Your task to perform on an android device: Add a friction-powered push-and-go dumper truck for kids to the cart on the Jollee app.
Image 0: 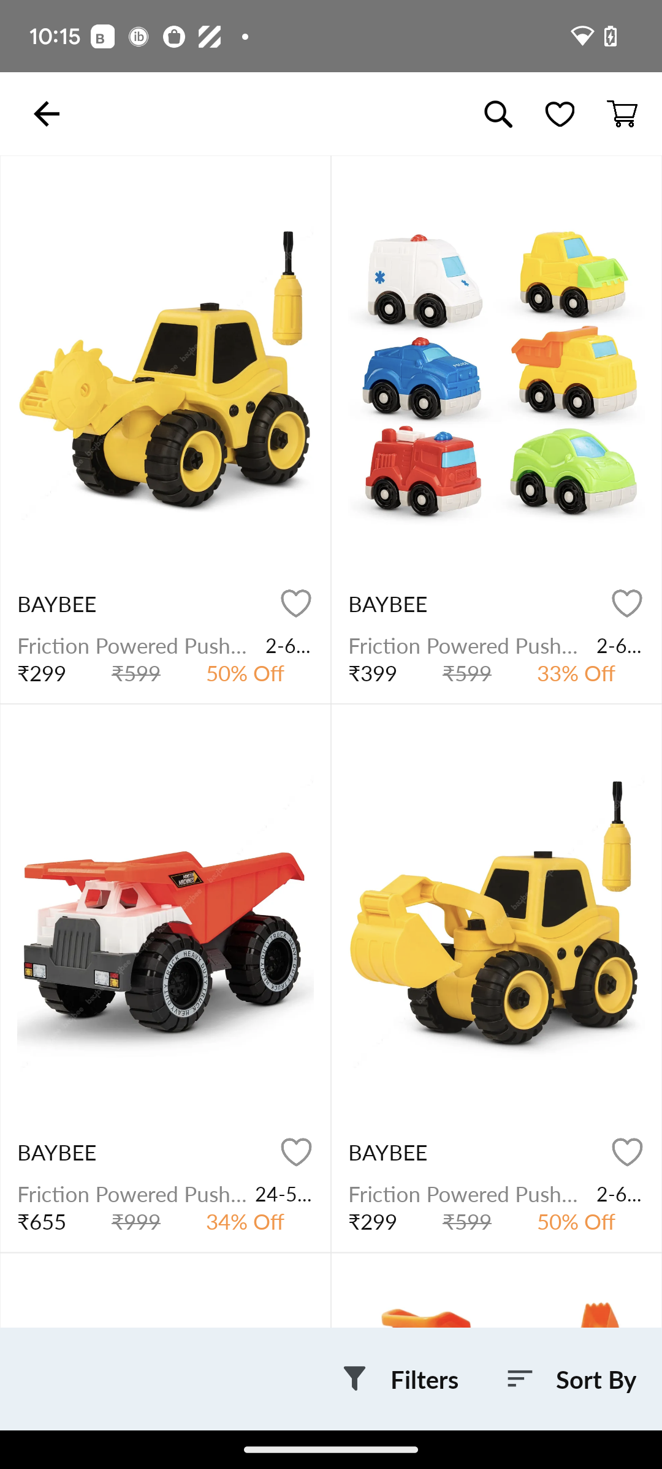
Click on the image on the left side of the screen.
Step 0: click (228, 925)